Your task to perform on an android device: Open the Microsoft to Do  app and mark birthday party  classes as complete
Image 1: 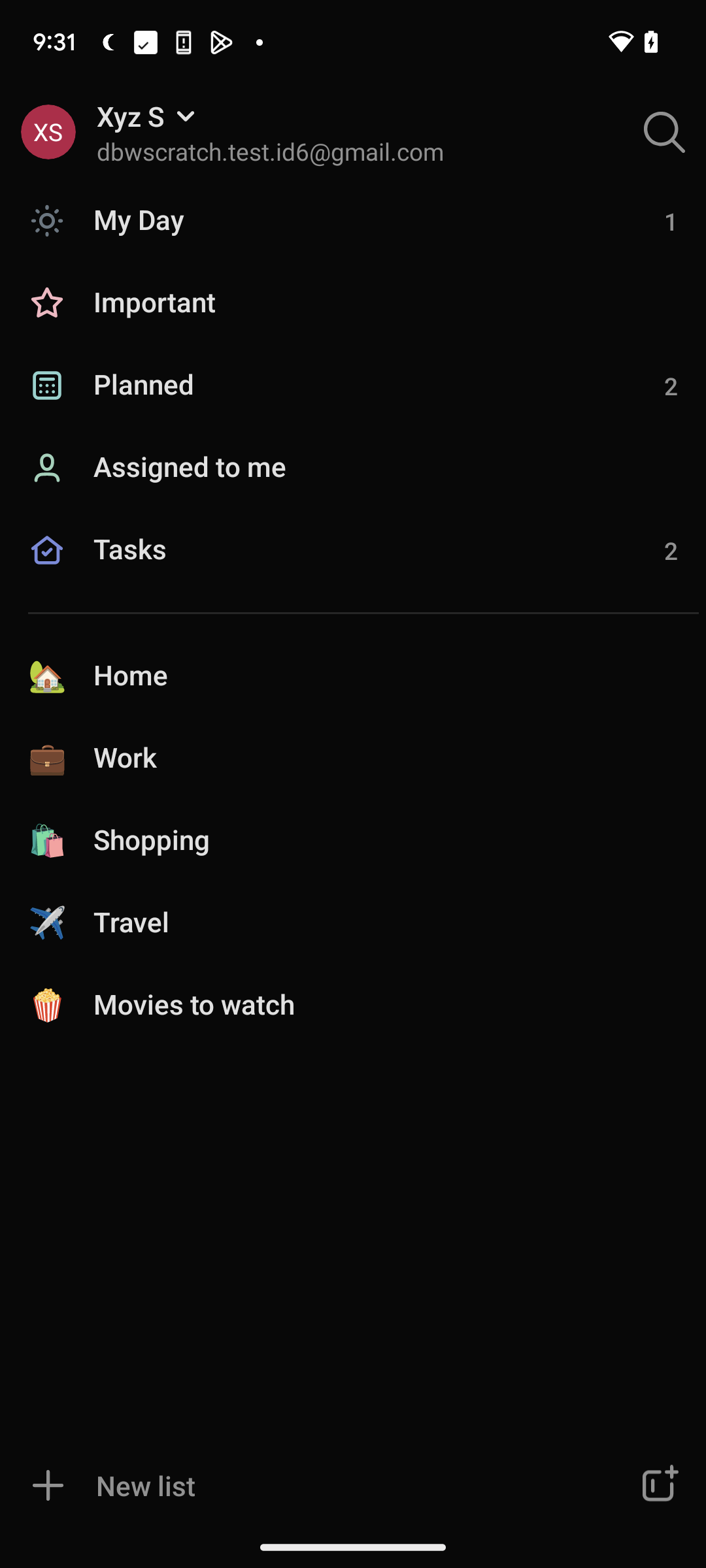
go to the tasks section 
Step 1: click (353, 572)
Image 2: 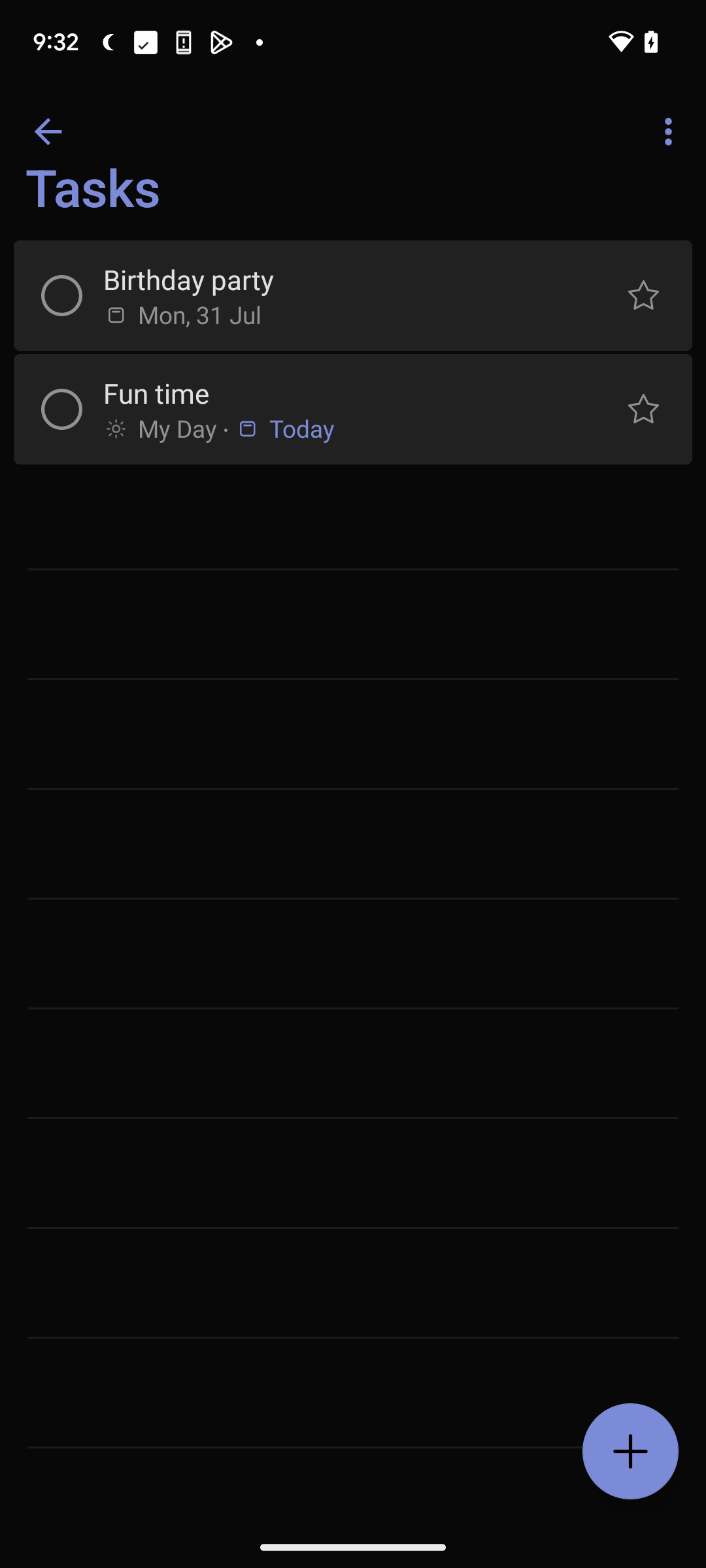
click on the Birthday party
Step 2: click (61, 295)